Your task to perform on an android device: I want to share this Train schedule information with my Naomi friend on her Gmail ID naomi.rousseau@example.com
Image 1: 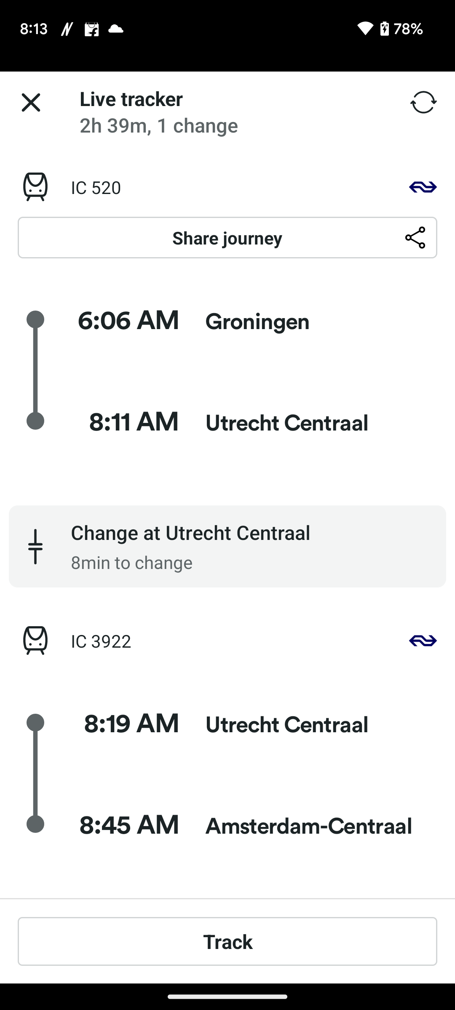
Click on the Share icon 
Step 1: click (415, 237)
Image 2: 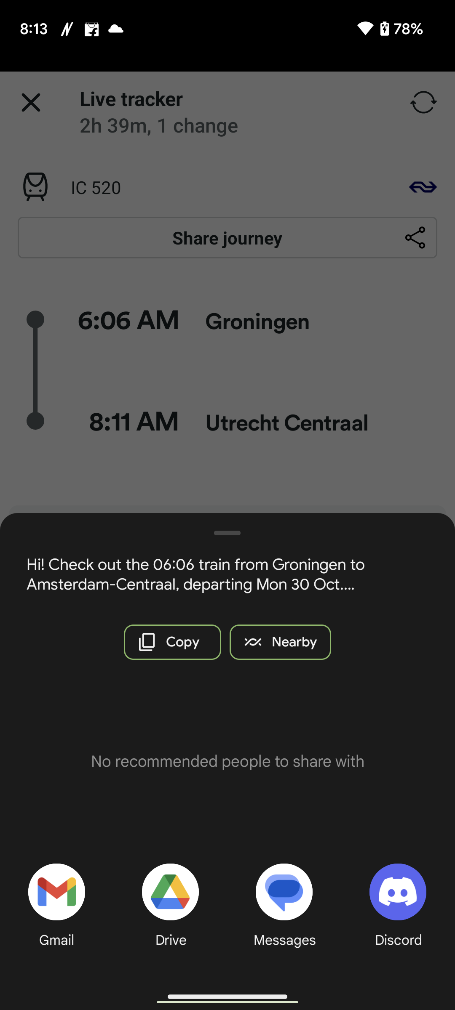
Click on the Gmail icon option 
Step 2: click (46, 912)
Image 3: 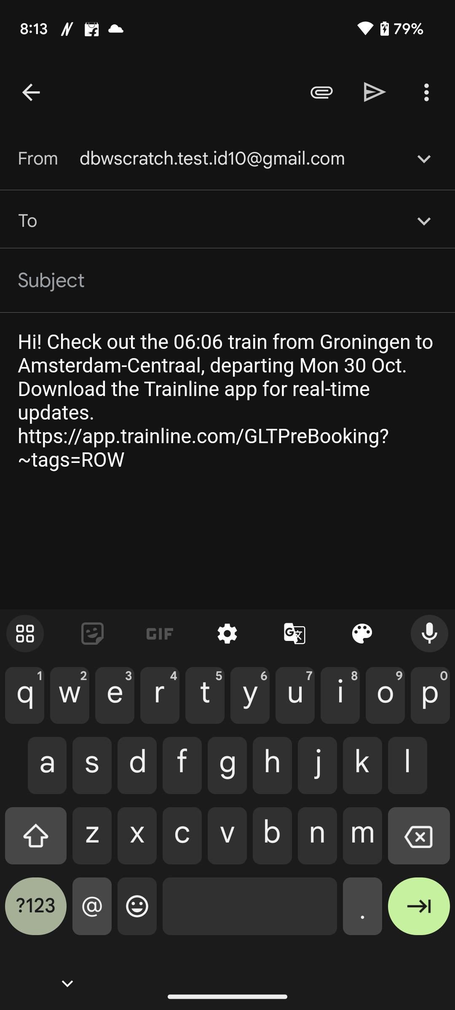
Type naomi.rousseau@example.com in To bar
Step 3: type "naomi.rousseau@example.com"
Image 4: 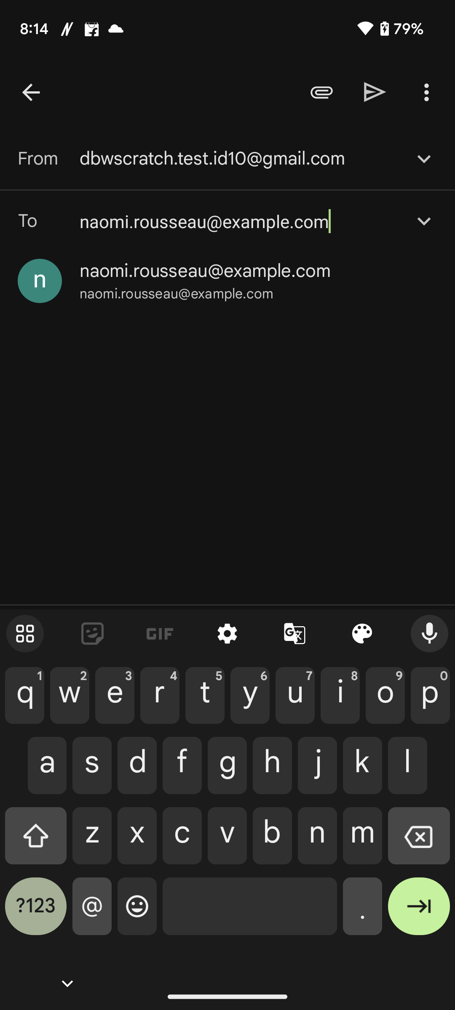
Click on the suggested name
Step 4: click (205, 271)
Image 5: 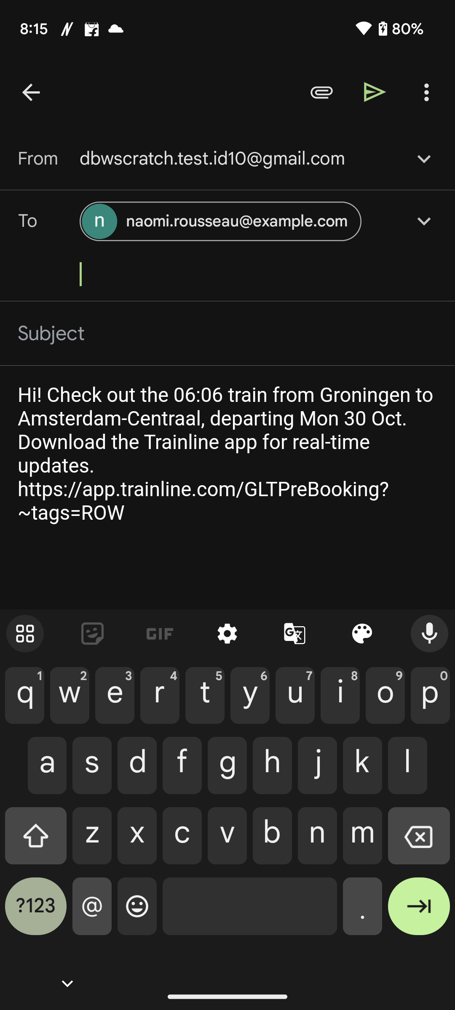
Click on the send icon at the top of the screen
Step 5: click (375, 92)